Your task to perform on an android device: View My Cart to check how many packets of "saffola classic masala oats" I have added to my Blinkit cart.
Image 0: 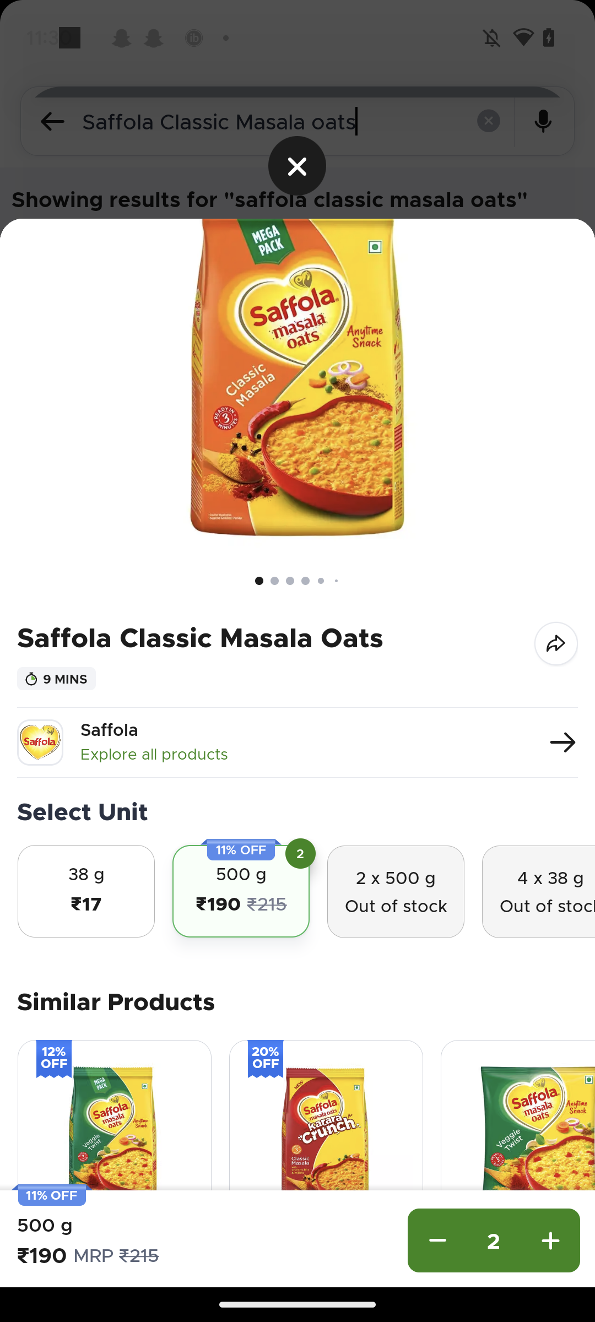
Go back to the previous page.
Step 0: press back button
Image 1: 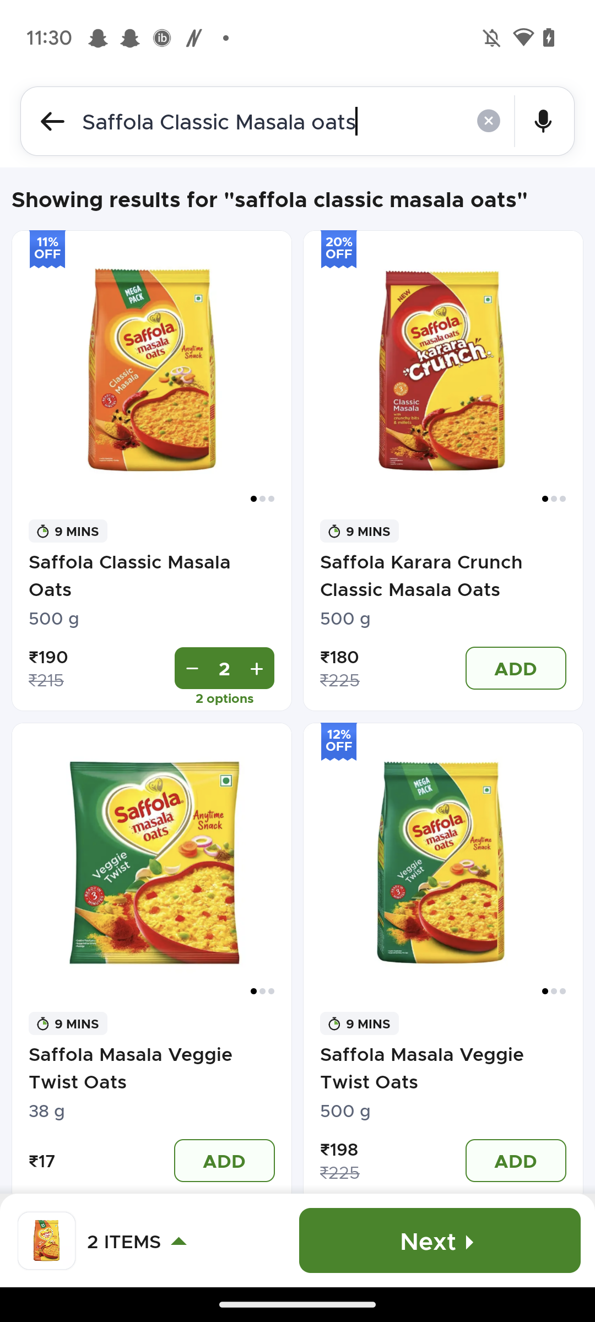
Click on the Next button at the bottom right corner of the screen.
Step 1: click (461, 1238)